Your task to perform on an android device: Make a copy of the folder name Agents.txt
Image 1: 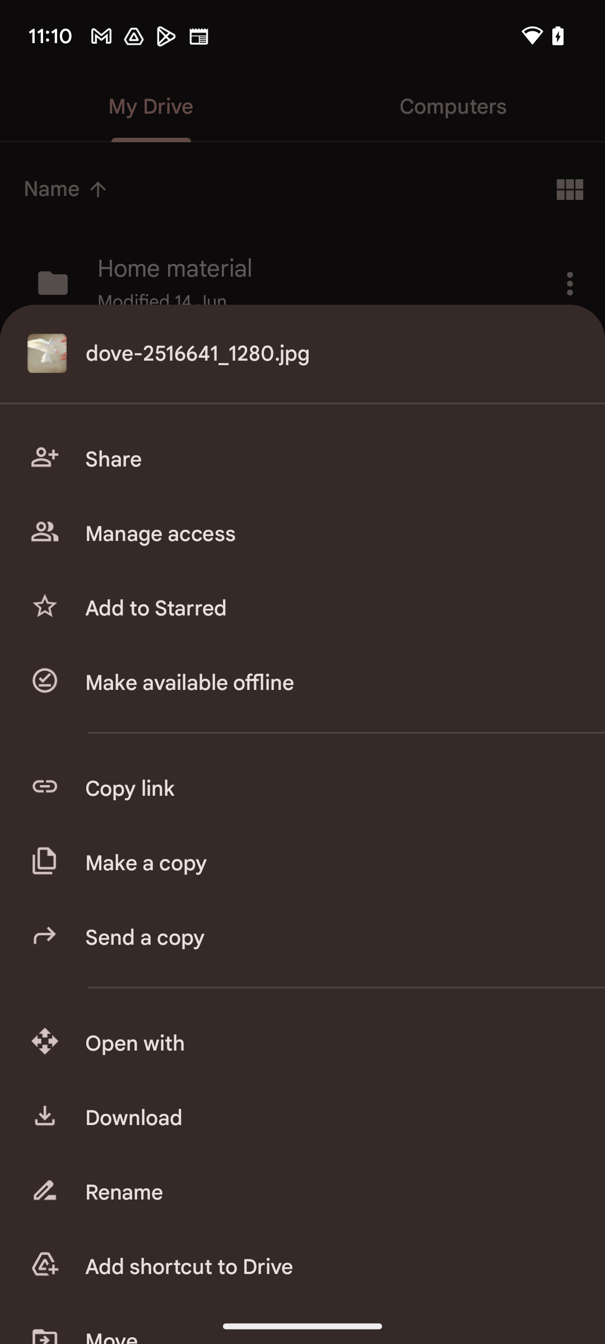
go to the make a copy icon
Step 1: click (327, 863)
Image 2: 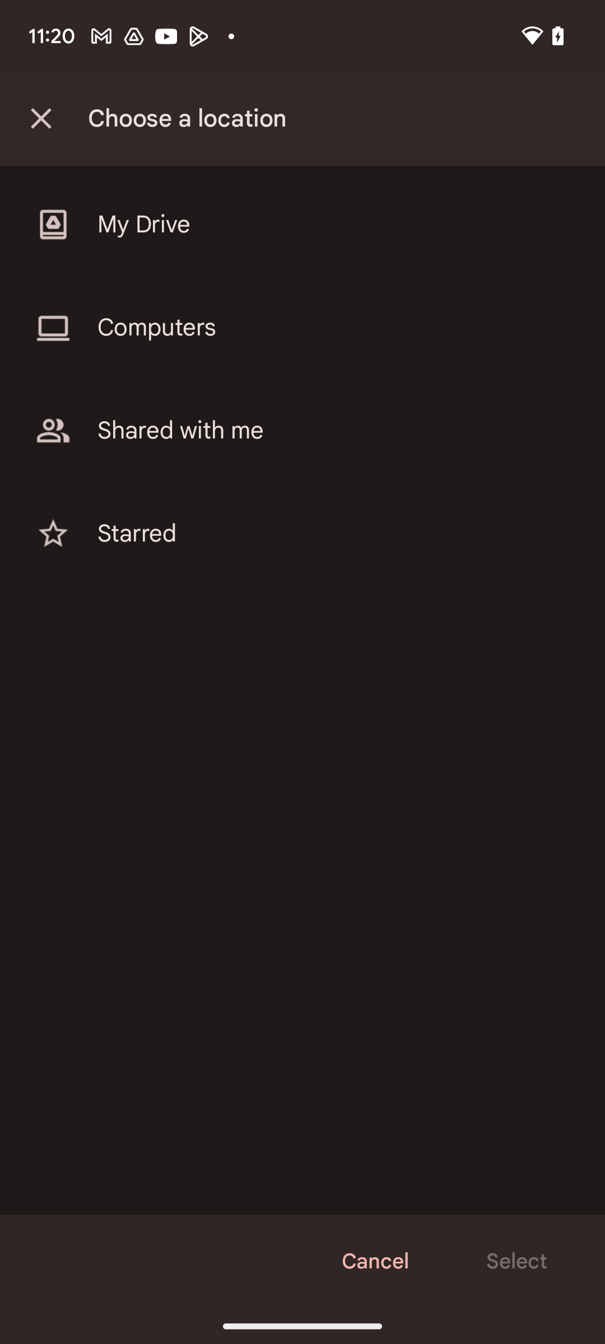
click on my drive folder 
Step 2: click (315, 225)
Image 3: 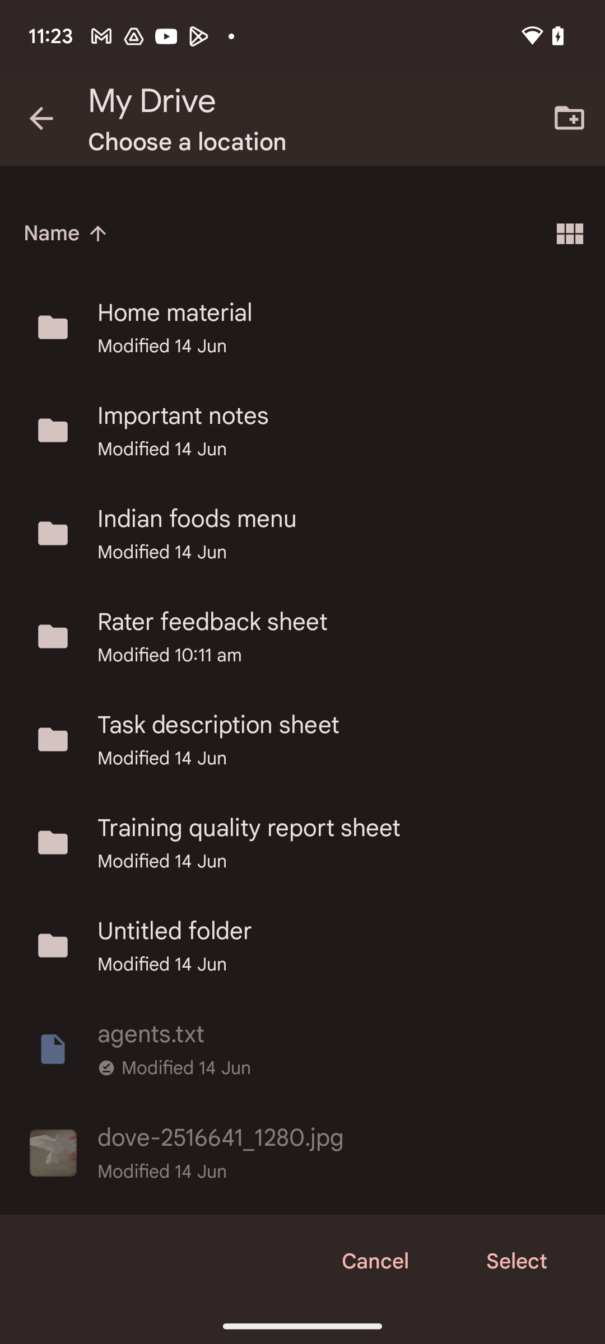
click on the select button at the bottom right corner of the screen
Step 3: click (516, 1261)
Image 4: 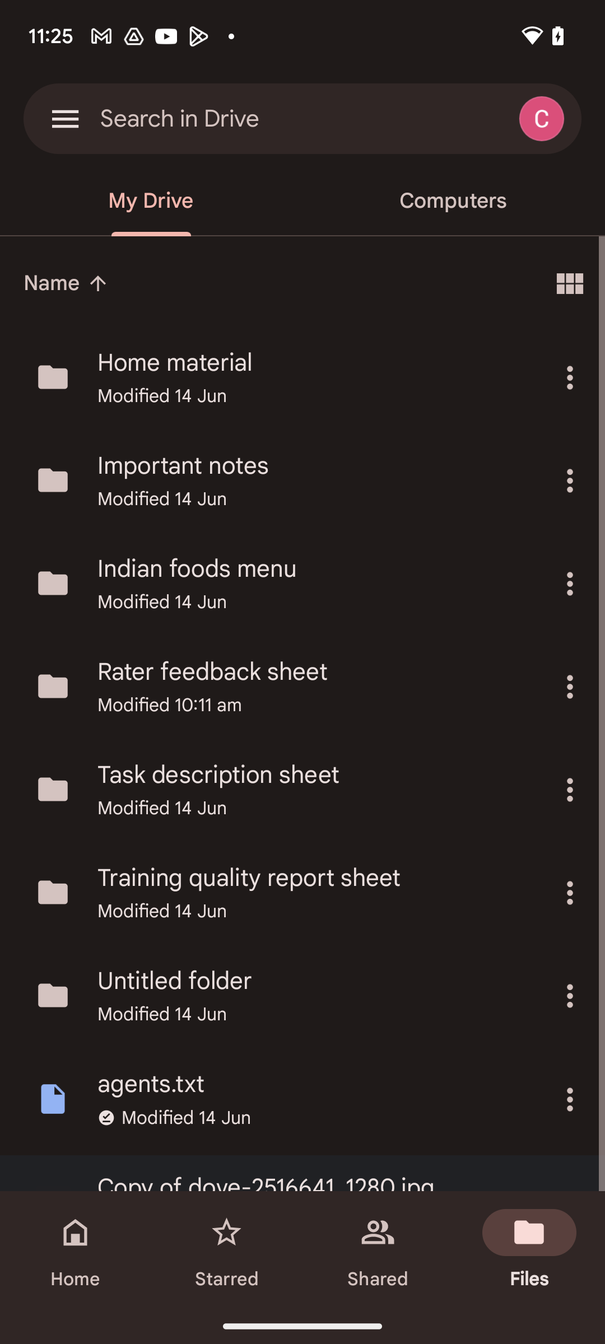
click on the select button at the bottom right corner of the screen
Step 4: wait